Your task to perform on an android device: Add the Fade transition effect between the slides
Image 0: 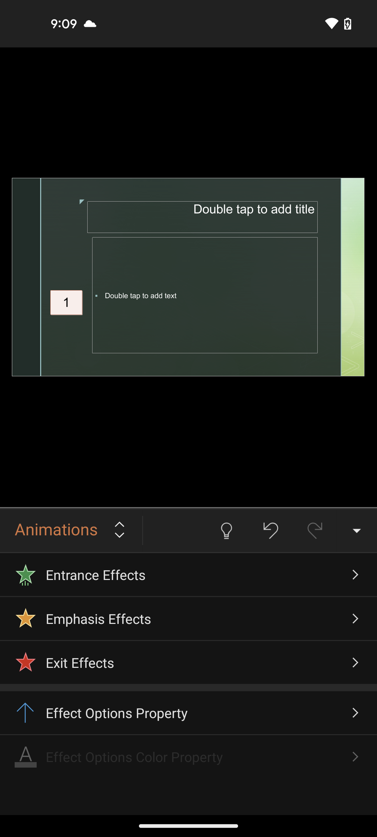
click on Animation option
Step 0: click (71, 530)
Image 1: 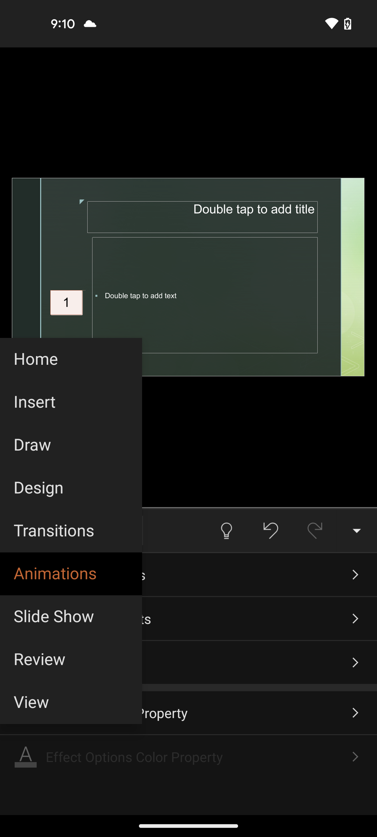
click on Transition option
Step 1: click (71, 530)
Image 2: 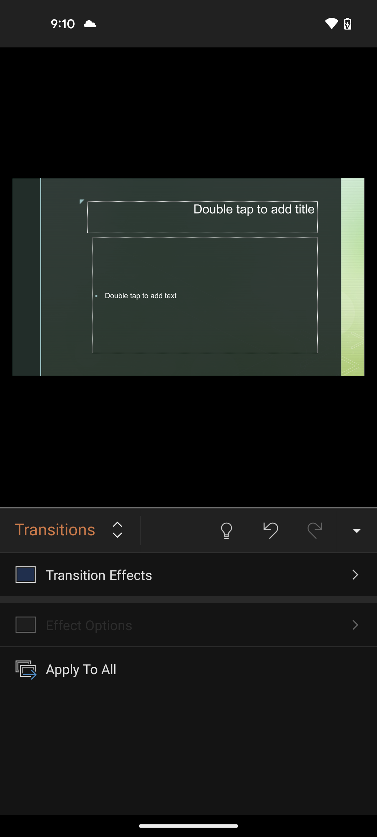
click on transition effects
Step 2: click (188, 574)
Image 4: 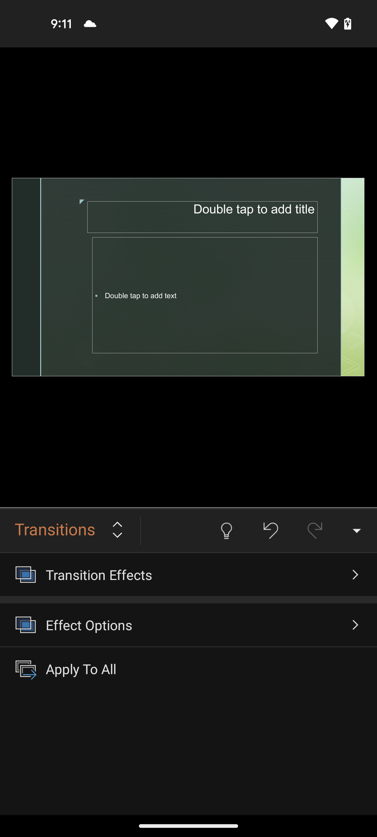
click on Apply to all
Step 4: click (188, 669)